Your task to perform on an android device: Sometimes, I was busy with some work and declined to attend events. But these events are not showing in the calendar. Show declined events in the calendar app
Image 0: 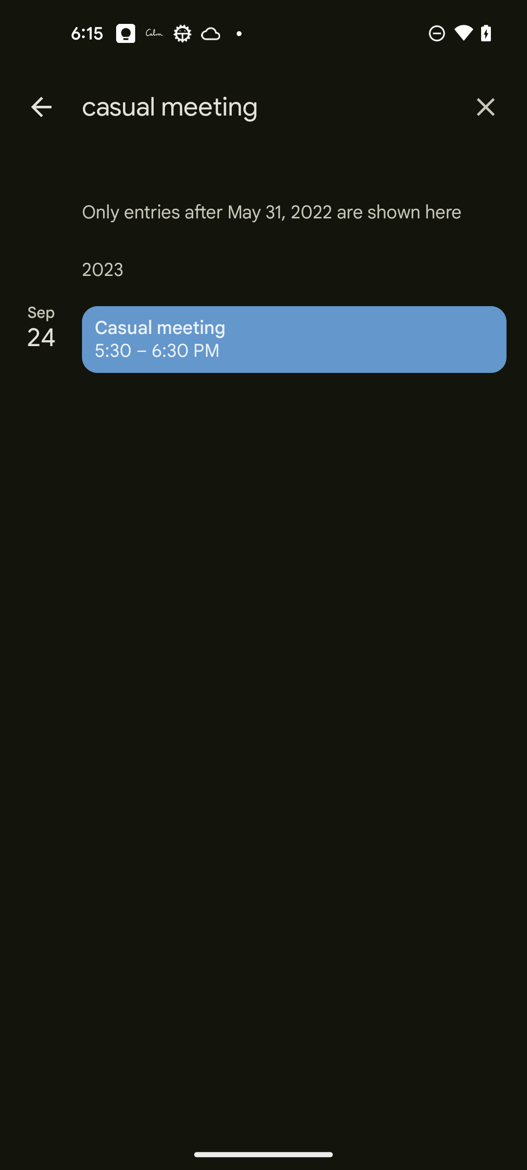
Go back to previous screen
Step 0: press back button
Image 2: 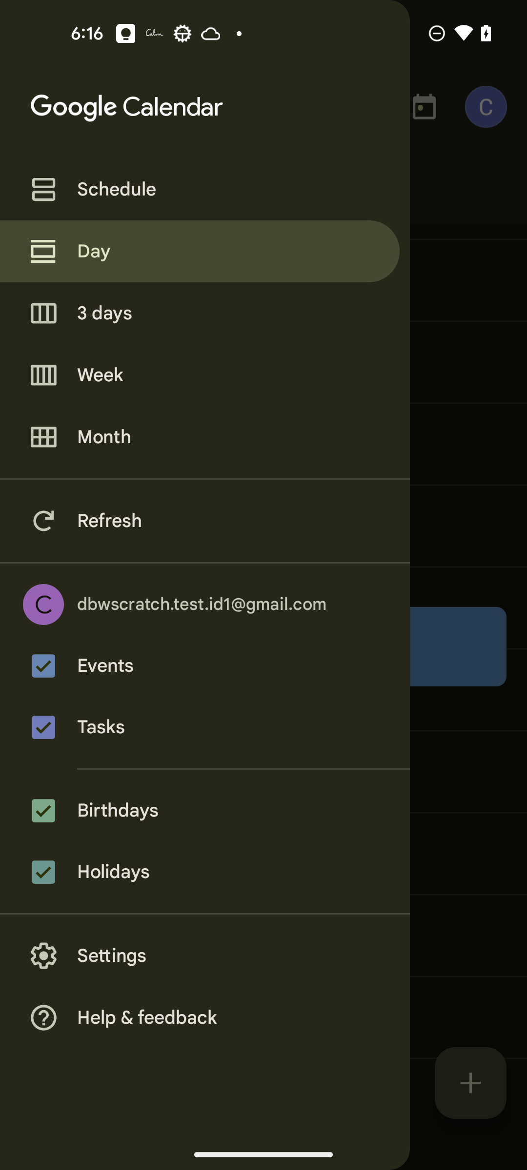
Click on the Settings icon in the menu bar
Step 2: click (205, 955)
Image 3: 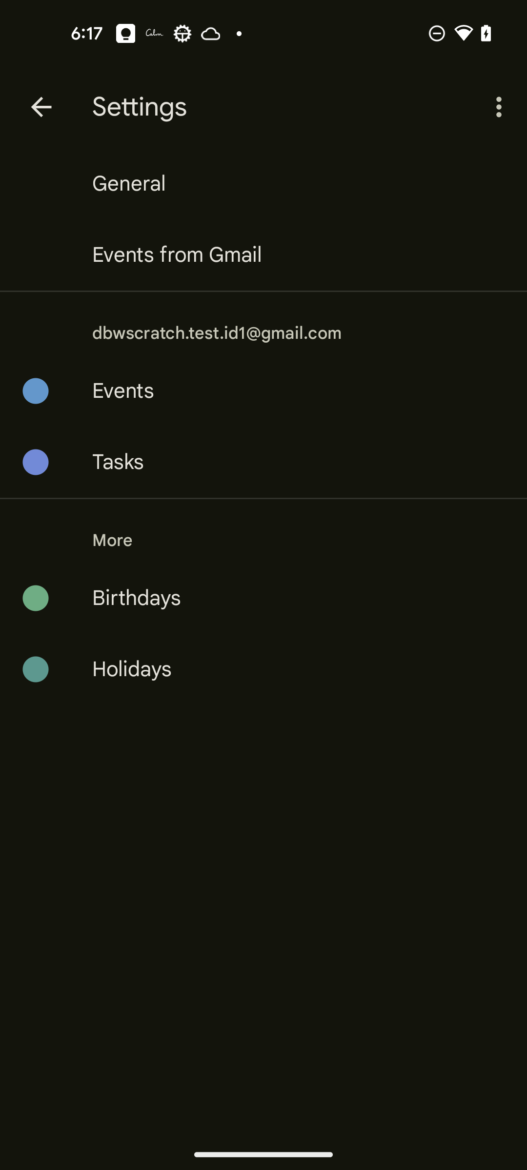
Click on the General in the Settings section
Step 3: click (129, 183)